Your task to perform on an android device: Open the Yahoo Mail App, Select the Starva Mail and Unmark an Email as read. 
Image 0: 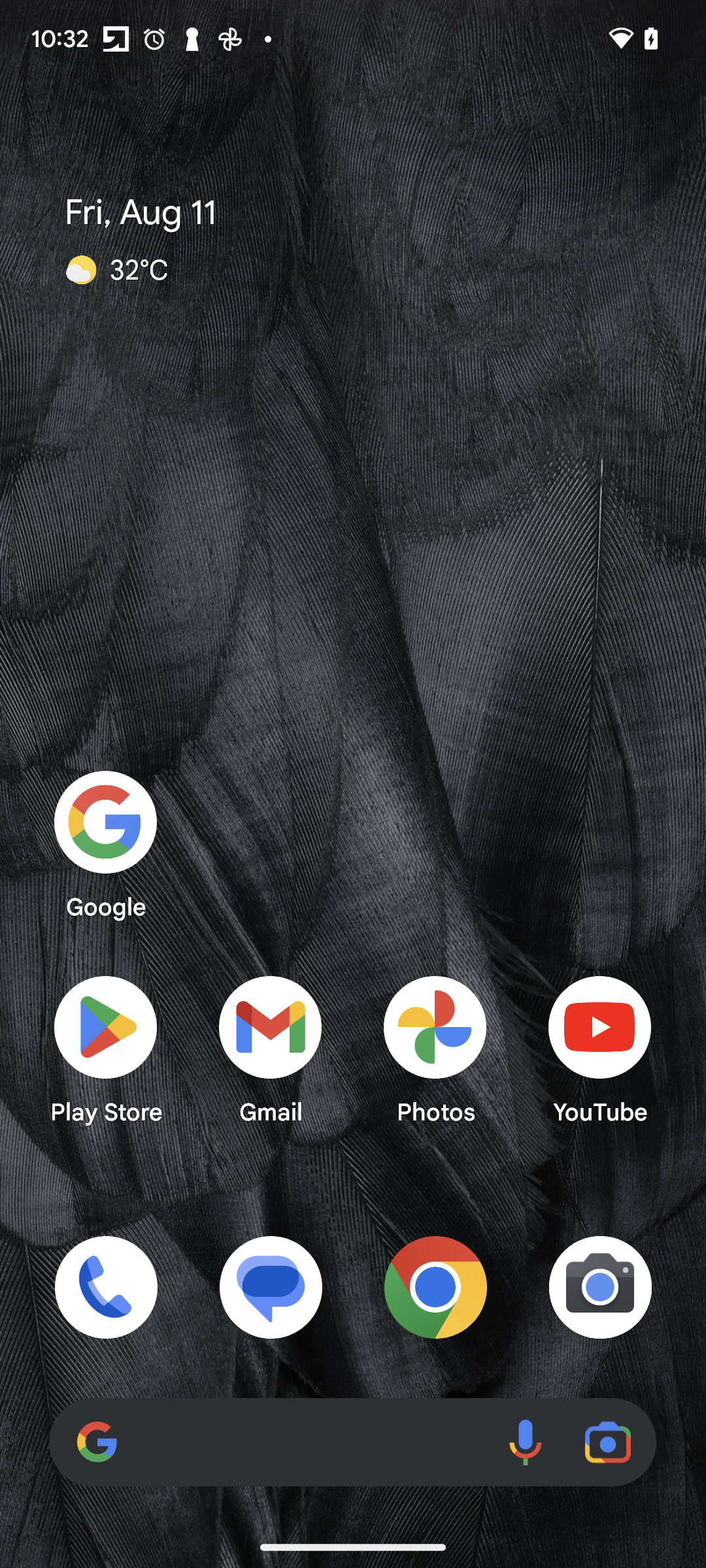
Open the Yahoo Mail 
Step 0: open app "Yahoo Mail"
Image 1: 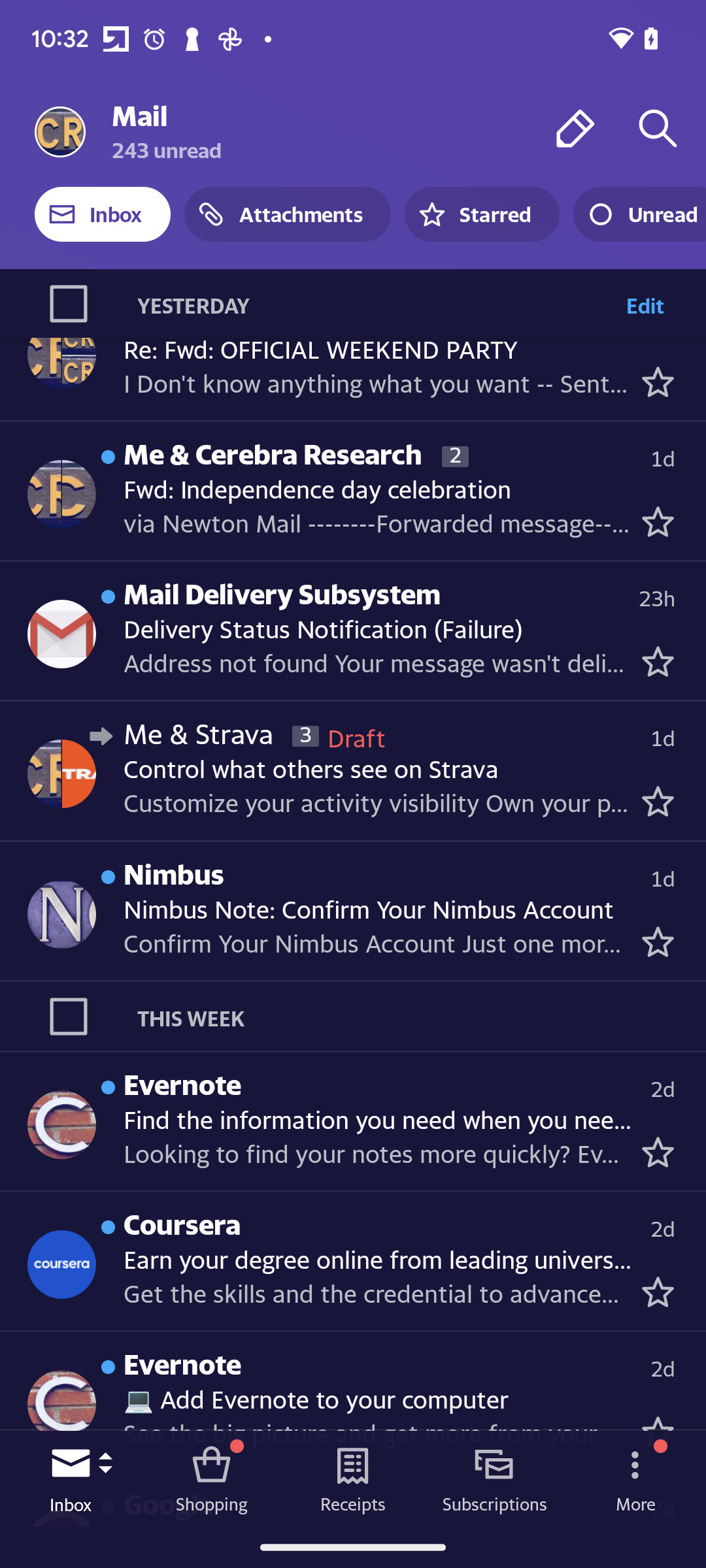
Select the Strava mail 
Step 1: click (61, 774)
Image 2: 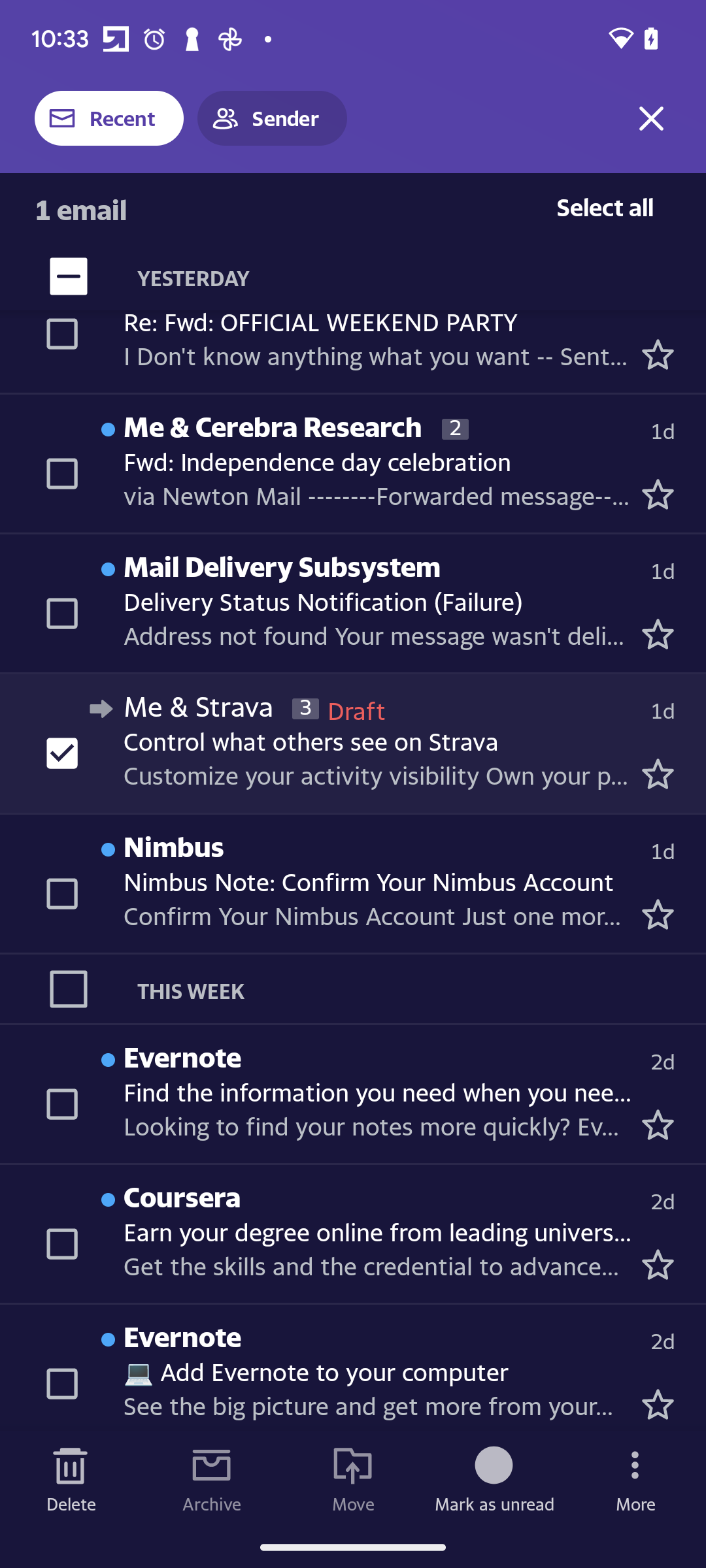
Click on the Mark as unread icon to unmark an Email as read
Step 2: click (494, 1478)